Your task to perform on an android device: As I want to go cycling today, I'd like to know the weather forecast for today in Weather & Radar app.
Image 0: 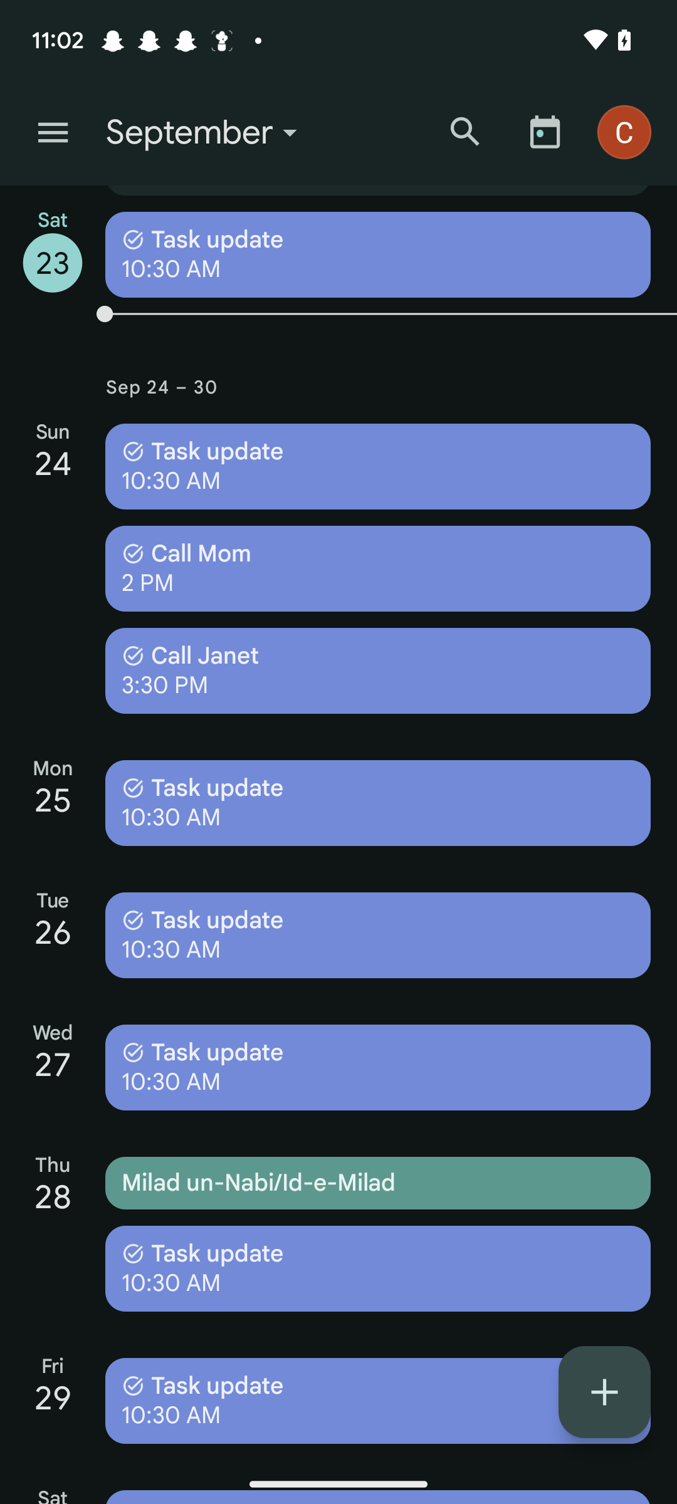
Open the Weather & Radar app
Step 0: open app "Weather&Radar"